Your task to perform on an android device: Star the latest email from Vimeo, as it is an important mail for me.
Image 0: 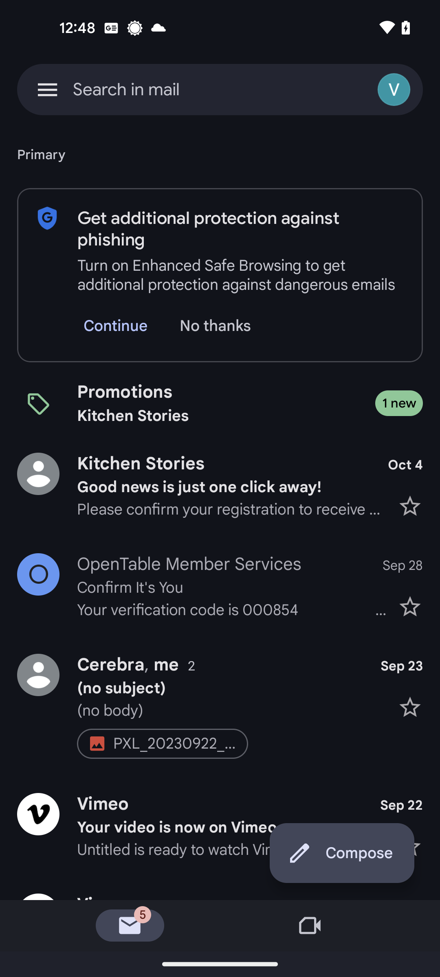
Scroll up for the Mails from Vimeo
Step 0: scroll down